Your task to perform on an android device: I want to record my favorite artist, Tito Puente's famous song "Oye Como Va," in high quality, so set the high sound quality for me on the Easy Voice recorder app.
Image 0: 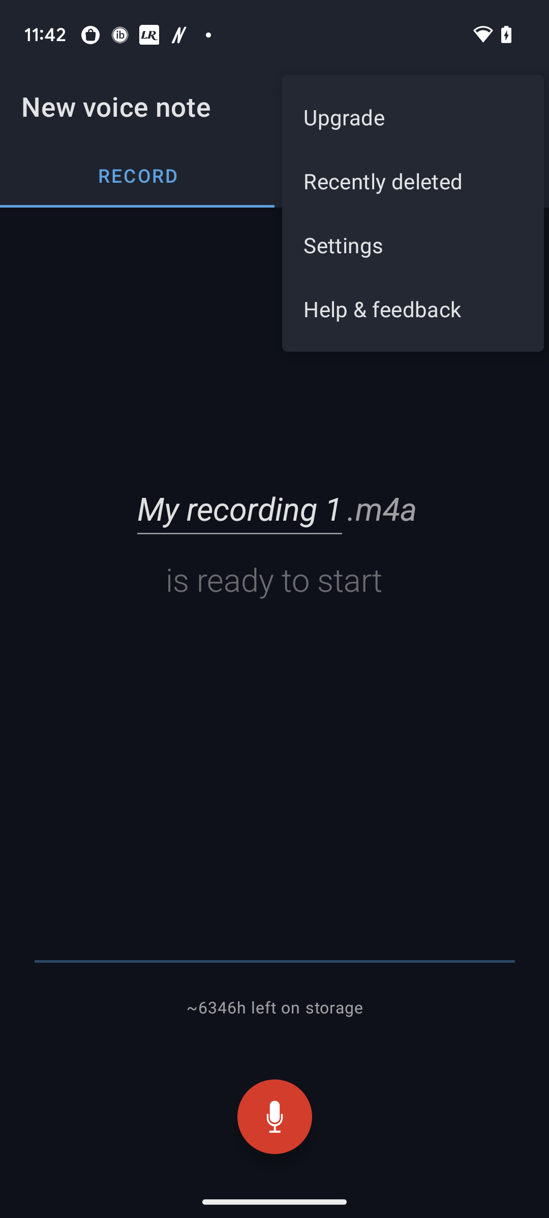
Click on the tab "Settings".
Step 0: click (413, 245)